Your task to perform on an android device: I want to order supper for my family today, therefore I need to use the Grubhub app to search for gluten-free restaurants.
Image 0: 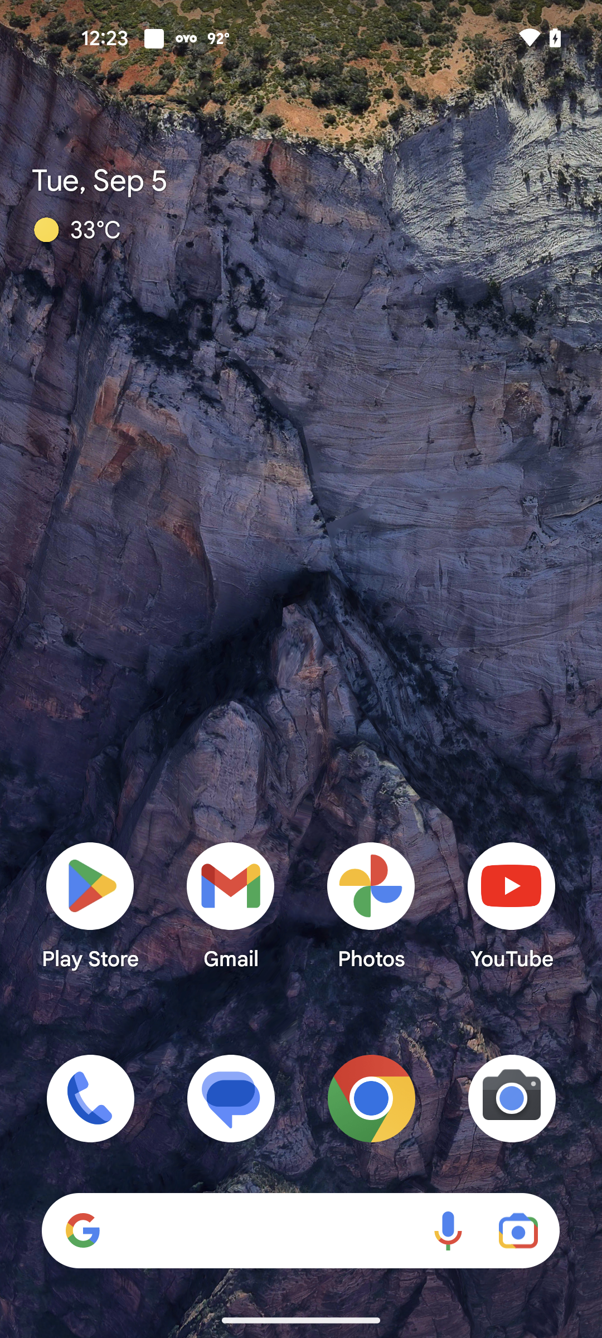
Open Grubhub app
Step 0: open app "Grubhub"
Image 1: 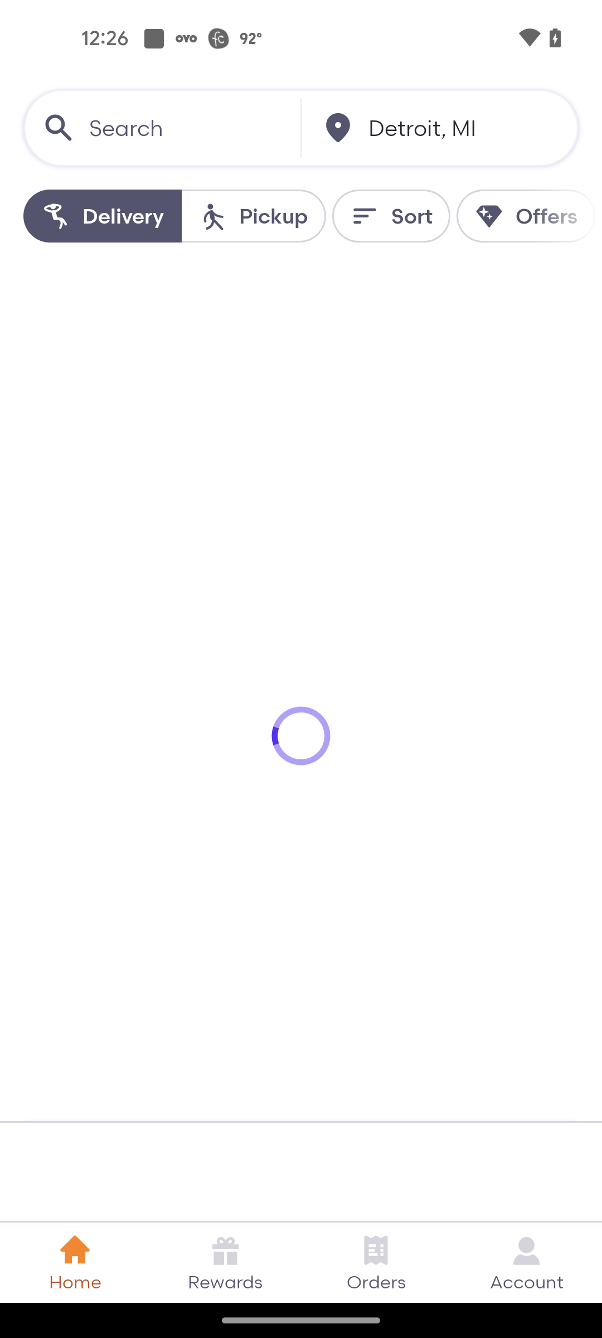
Open Grubhub app
Step 1: wait
Image 2: 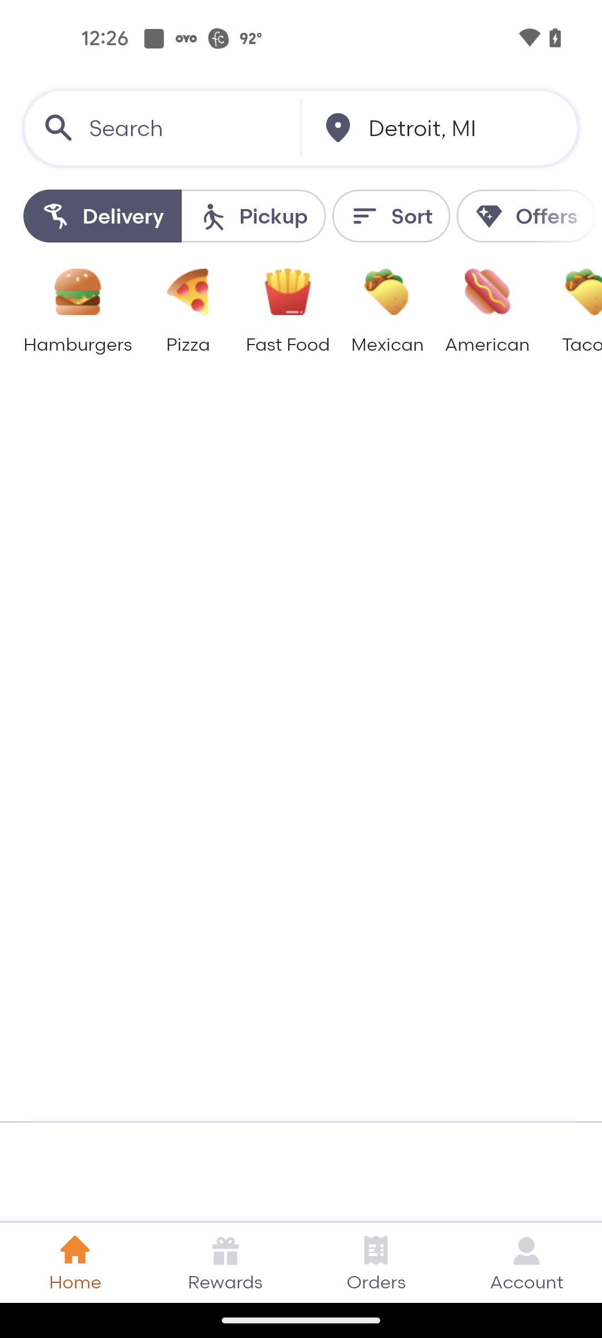
Click on the Search icon
Step 2: click (186, 128)
Image 3: 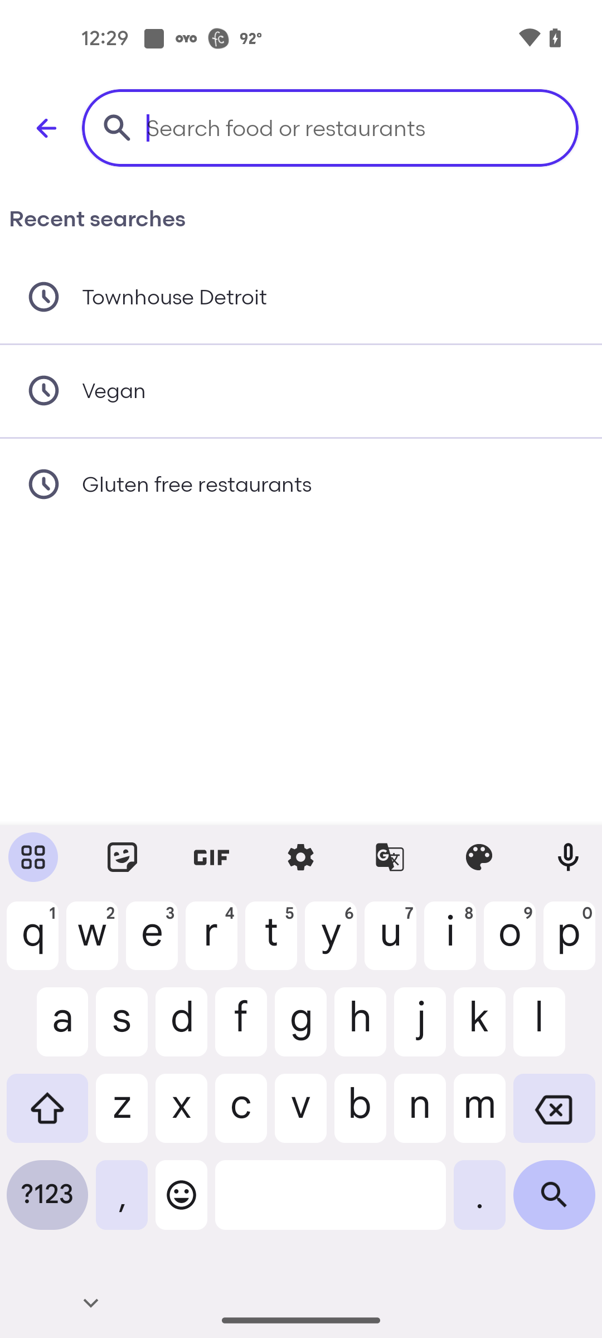
Search for Gluten free Restaurants
Step 3: type "Gluten free Restaurants"
Image 4: 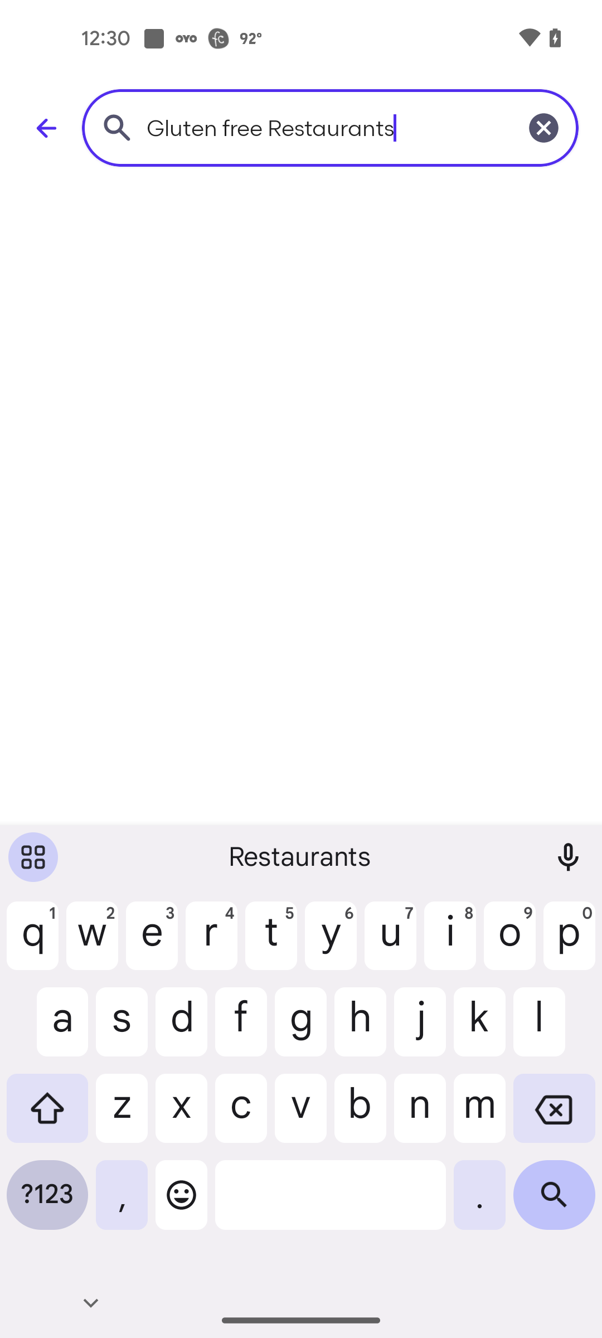
Click on the Search icon at the bottom right corner of the screen
Step 4: click (554, 1203)
Image 5: 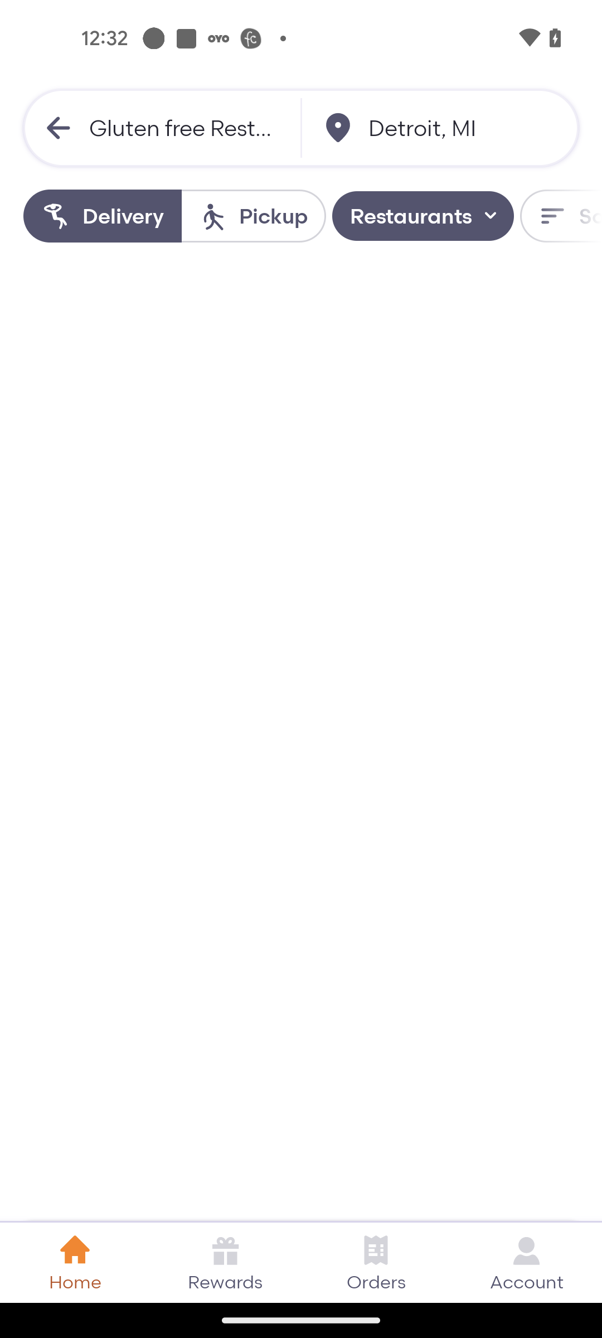
Click on the Search icon at the bottom right corner of the screen
Step 5: wait
Image 6: 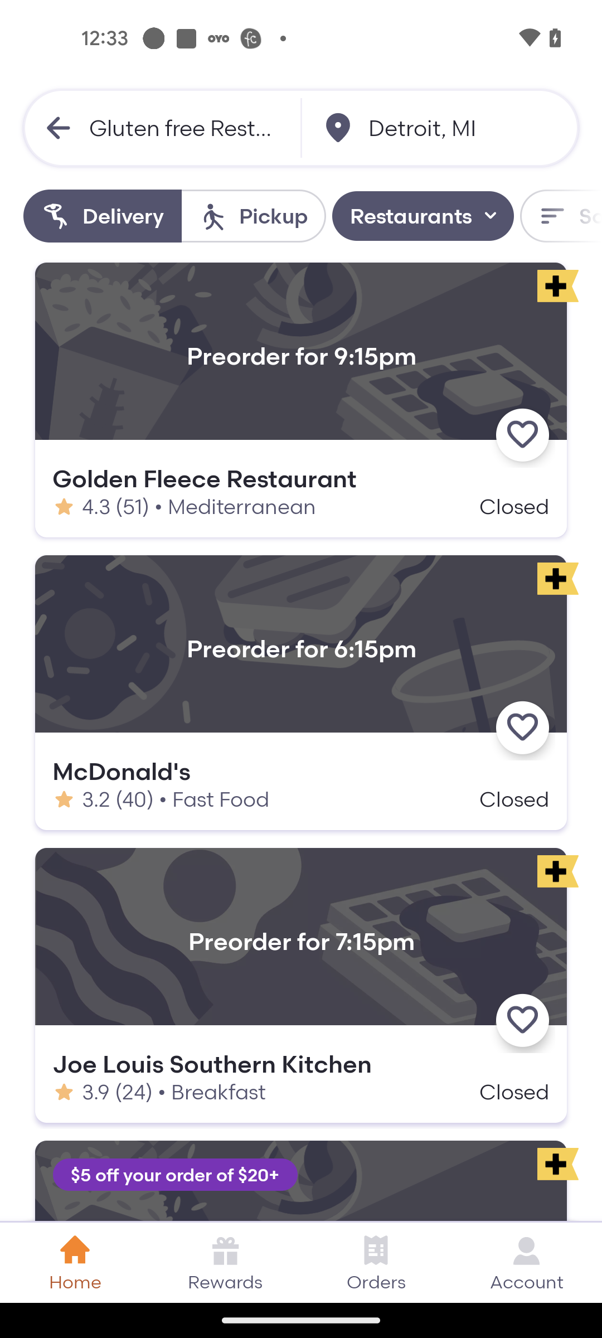
Swipe left the Filter bar
Step 6: scroll right
Image 7: 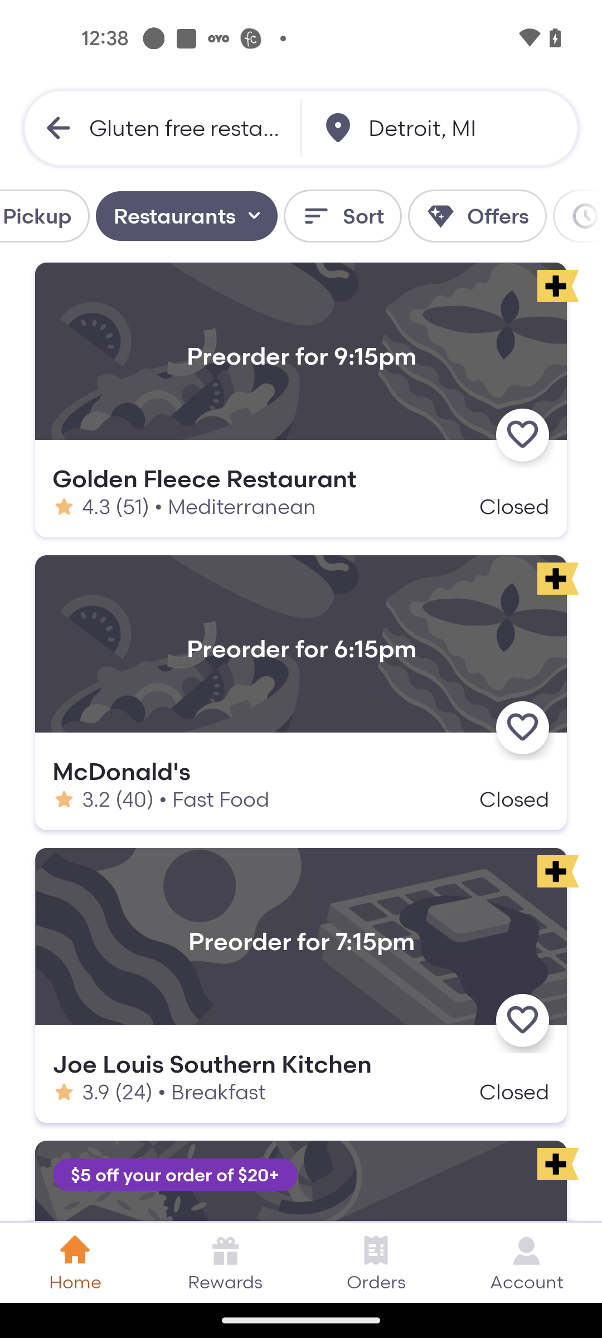
Go to the sort section
Step 7: click (343, 216)
Image 8: 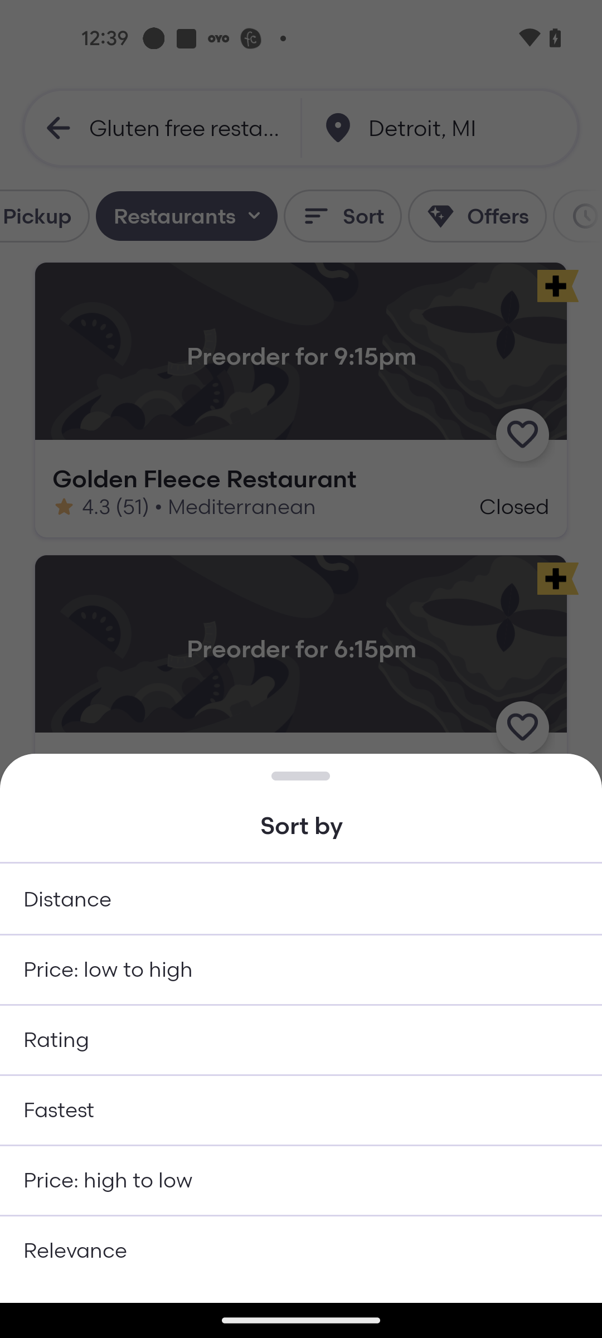
Sort by Rating
Step 8: click (56, 1039)